Your task to perform on an android device: Open the FunEasyLearn app and Start the family lesson audio
Image 0: 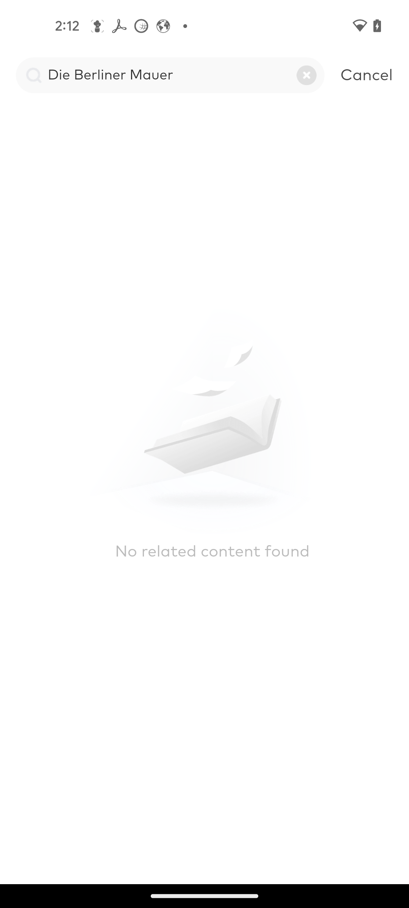
Open the FunEasyLearn app
Step 0: open app "FunEasyLearn"
Image 1: 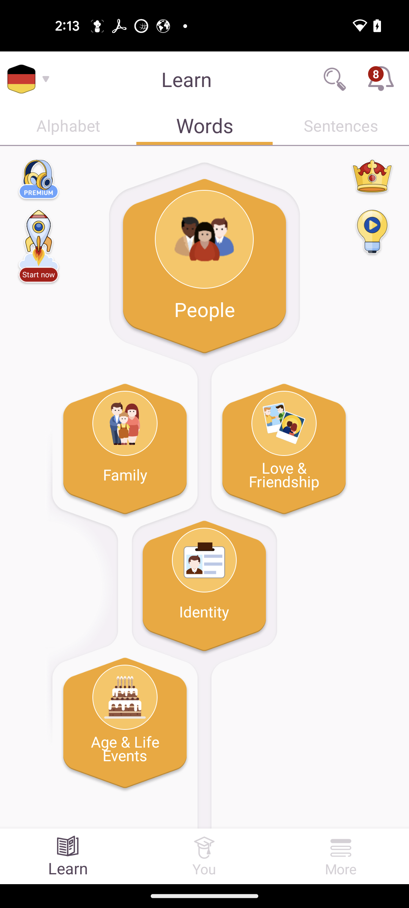
click on family lesson
Step 1: click (125, 474)
Image 2: 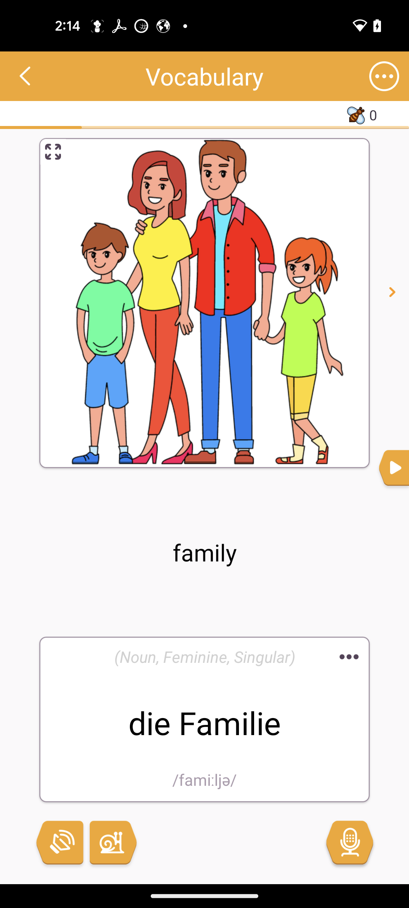
click on play audio button
Step 2: click (392, 470)